Your task to perform on an android device: Next week is my husband's birthday, and I want to get him a Black Tshirt. To find one use the Zalando app.
Image 0: 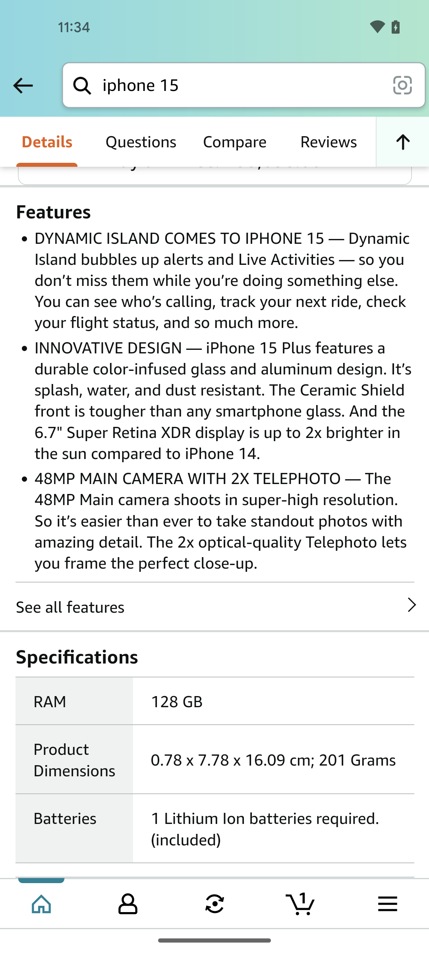
Open the zalando app
Step 0: open app "Zalando"
Image 1: 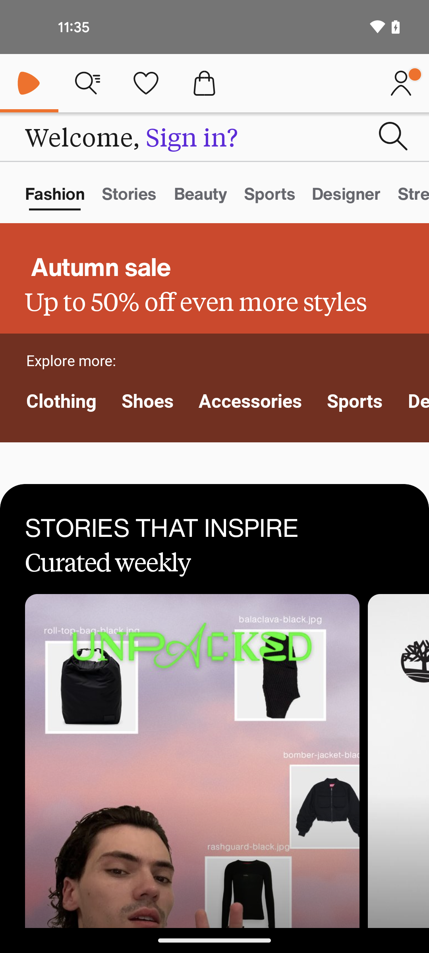
tap on the search bar
Step 1: click (393, 136)
Image 2: 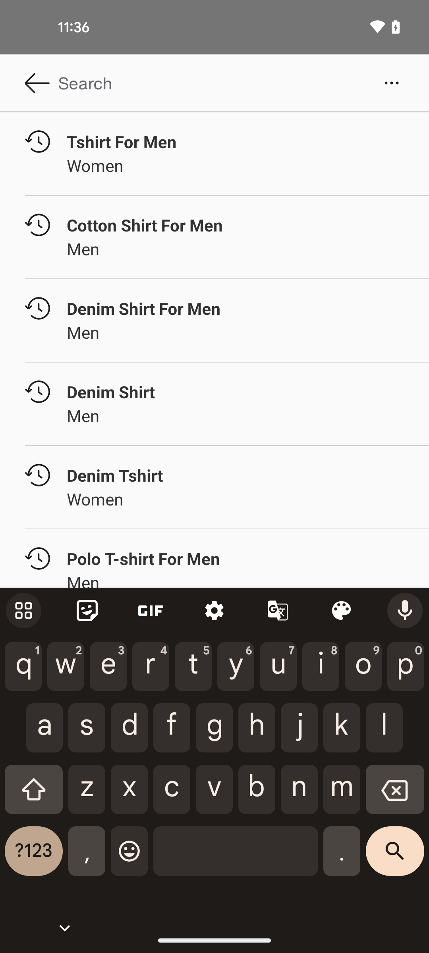
Search the men's shirt
Step 2: type "men's shirt"
Image 3: 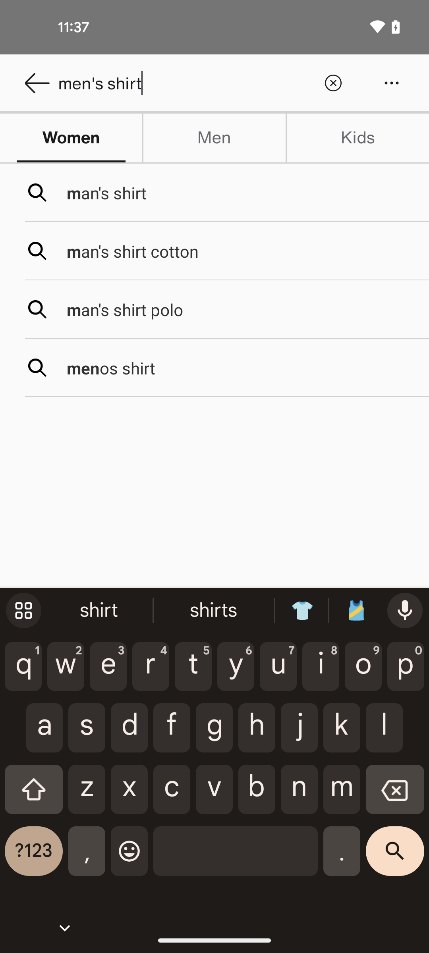
Tap on the men section
Step 3: click (214, 137)
Image 4: 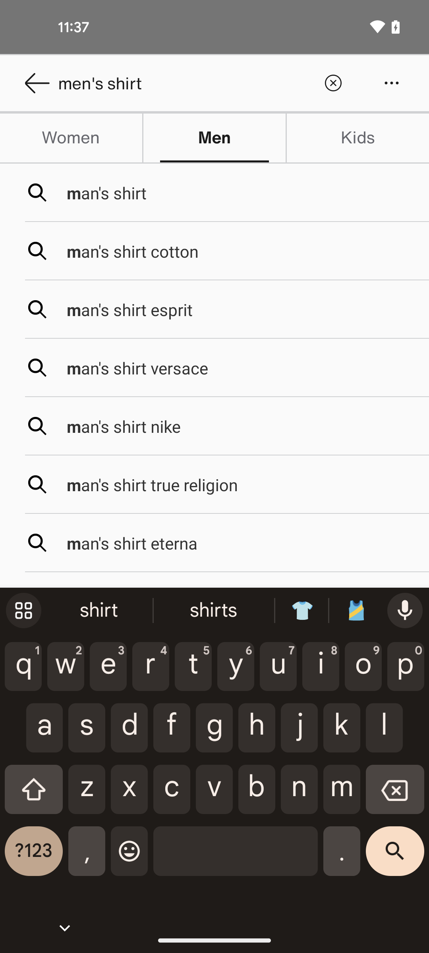
Tap on the first search result
Step 4: click (248, 193)
Image 5: 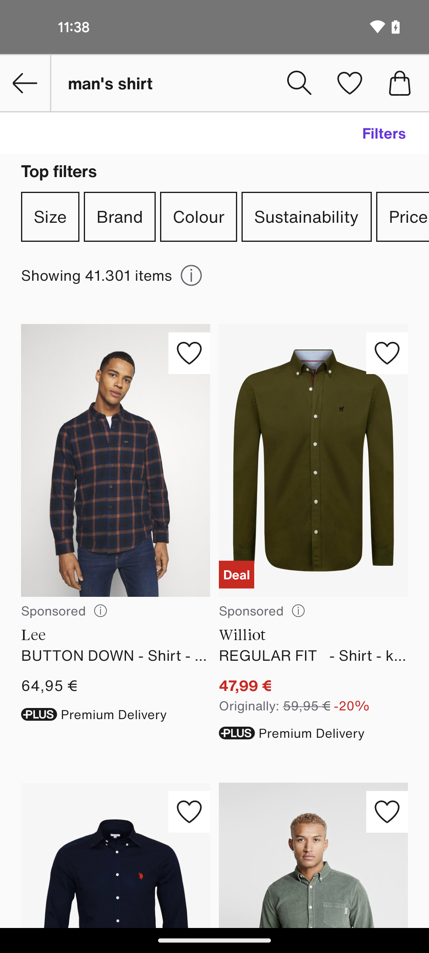
Tap on the colour filter
Step 5: click (198, 216)
Image 6: 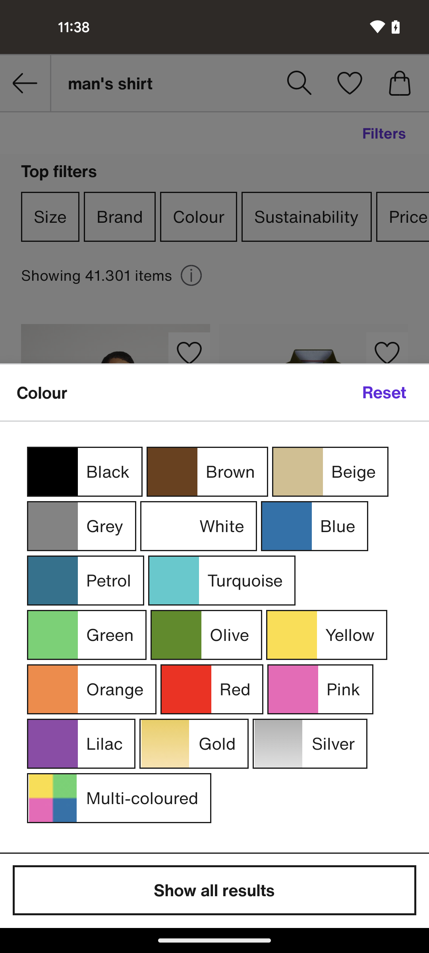
Select the black colour
Step 6: click (85, 472)
Image 7: 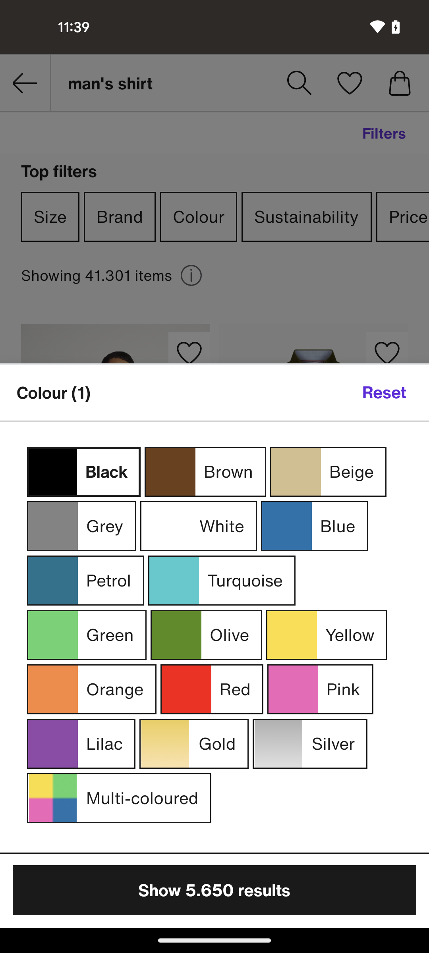
Tap on the show 5650 results button
Step 7: click (214, 890)